Your task to perform on an android device: check out Cacau Shows menu in the UaiRango app.
Image 0: 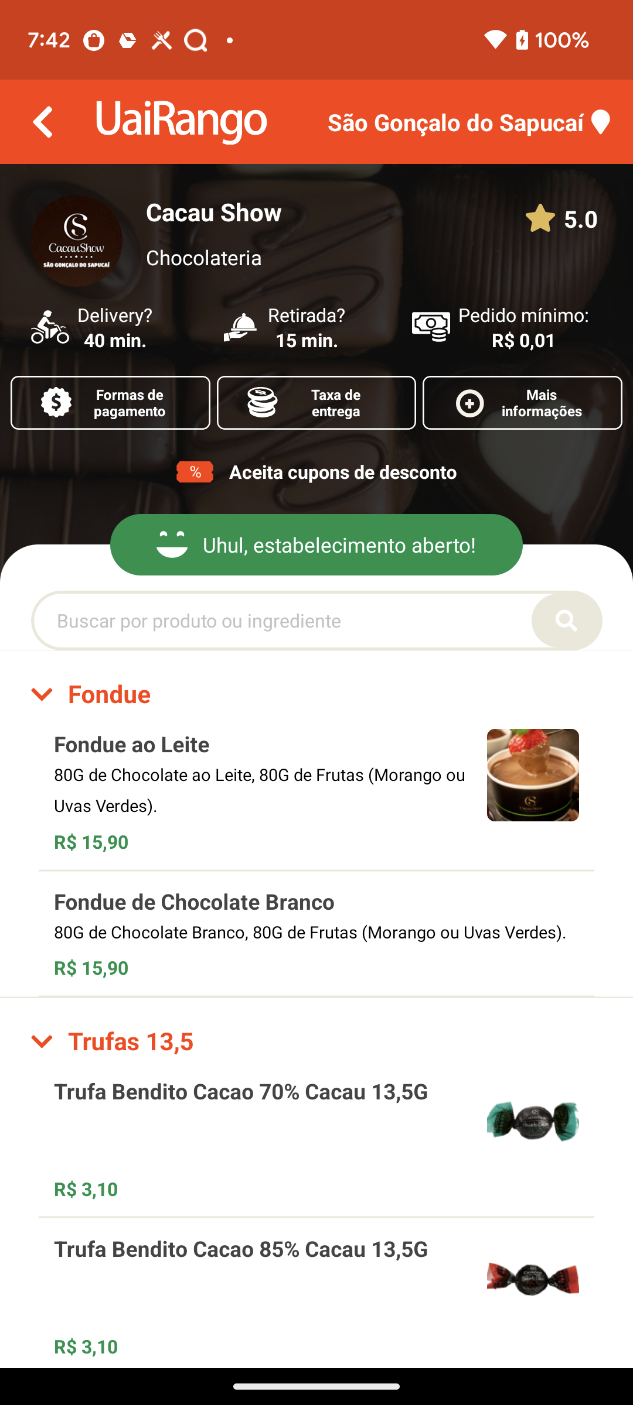
Swipe up to see the Cacau shows menu
Step 0: scroll down
Image 1: 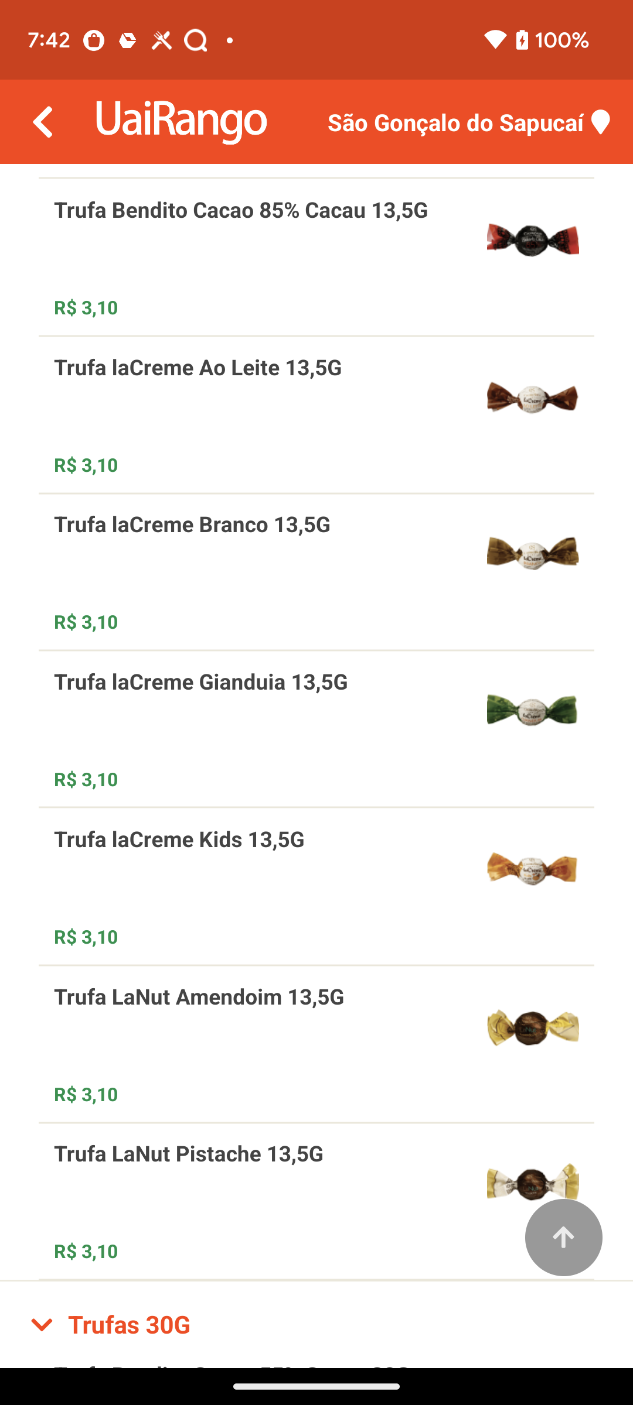
Swipe up to see the Cacau shows menu
Step 1: scroll down
Image 2: 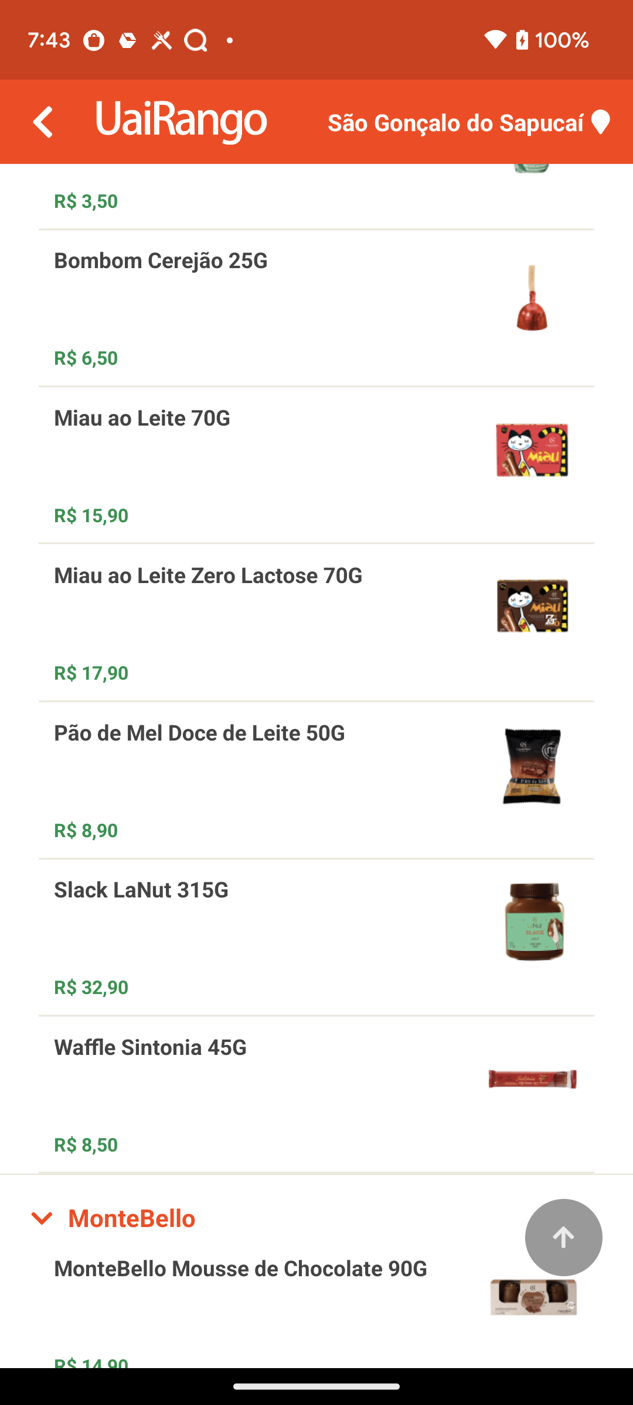
Swipe up to see the Cacau shows menu
Step 2: scroll down
Image 3: 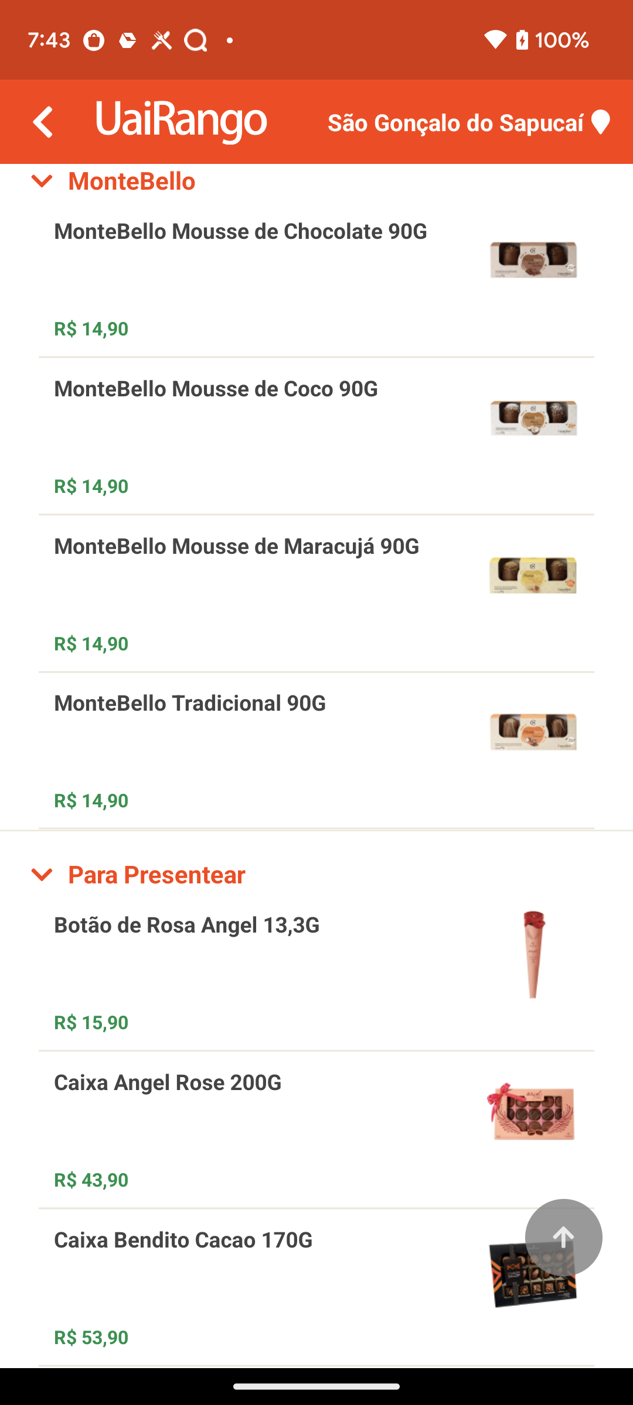
Swipe up to see the Cacau shows menu
Step 3: scroll down
Image 4: 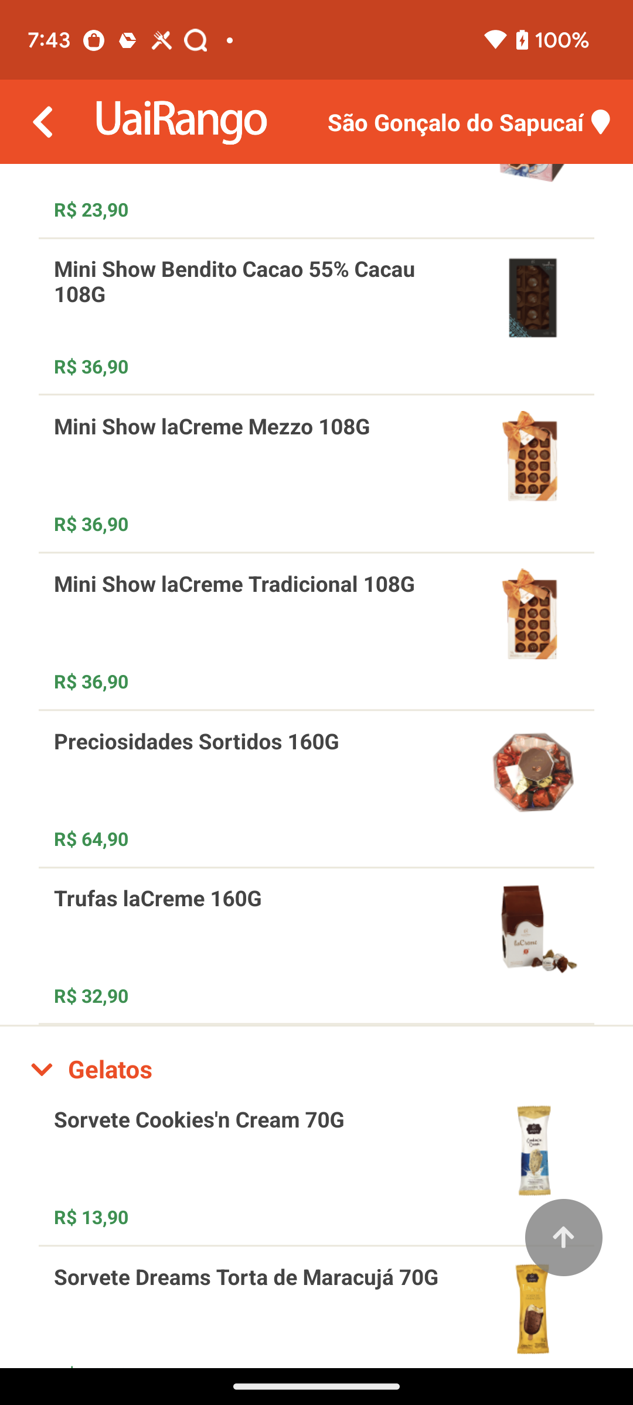
Swipe up to see the Cacau shows menu
Step 4: scroll down